Your task to perform on an android device: i want to view the specifics of potatato premium with the use of lulu online app
Image 0: 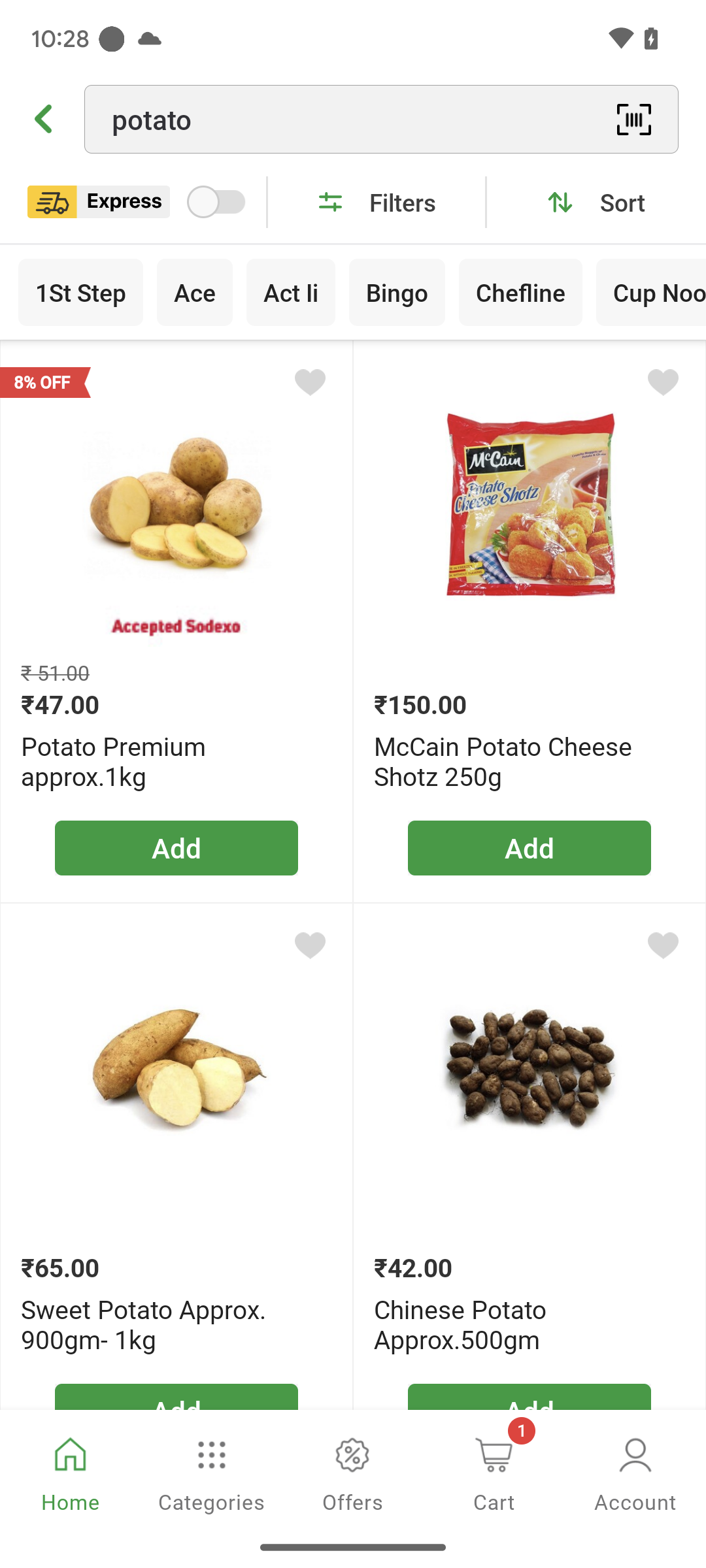
click on first option ( Potato premium ) from search drop down at the screen 
Step 0: click (170, 489)
Image 1: 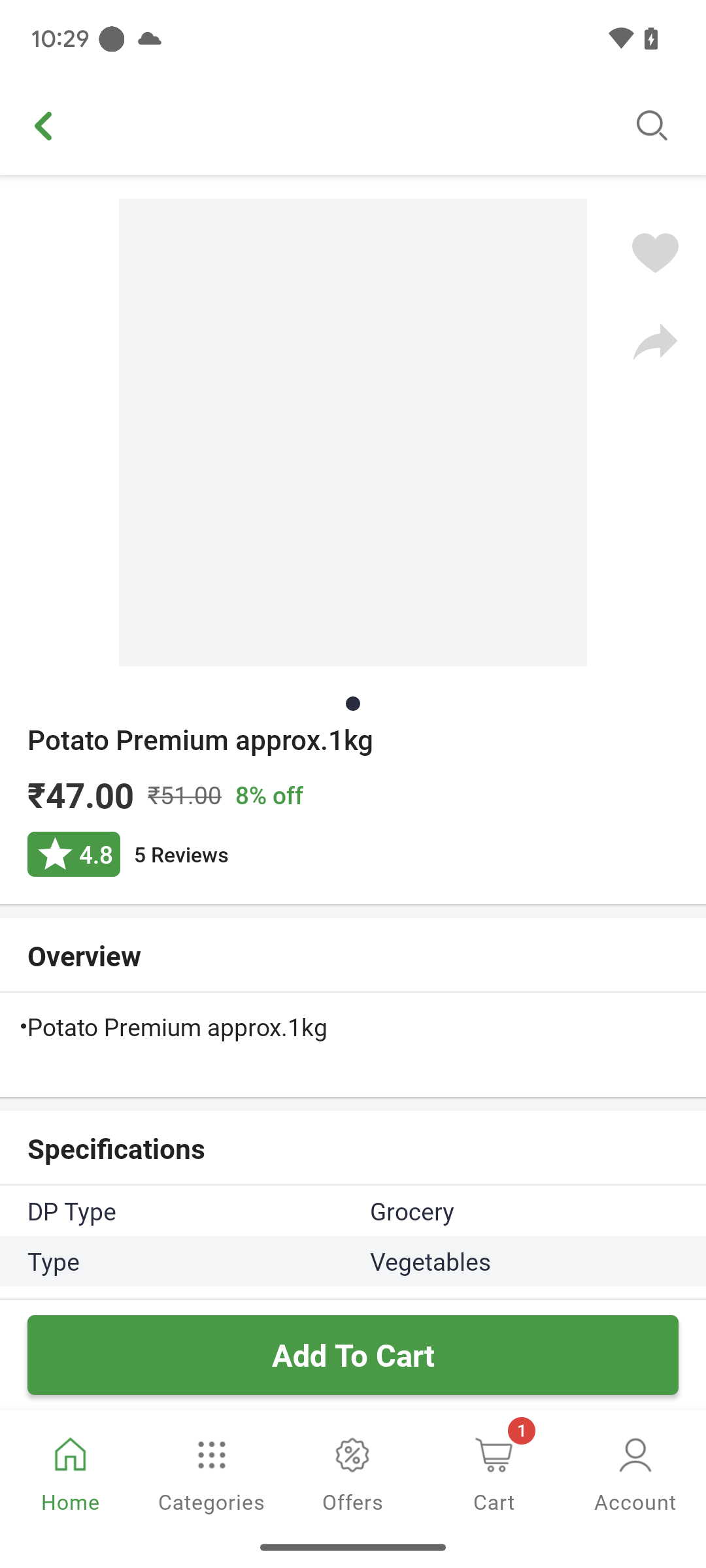
click on first option ( Potato premium ) from search drop down at the screen 
Step 1: wait